Your task to perform on an android device: When I finish a lesson, I want to review my progress on Duolingo since it will inspire me.
Image 1: 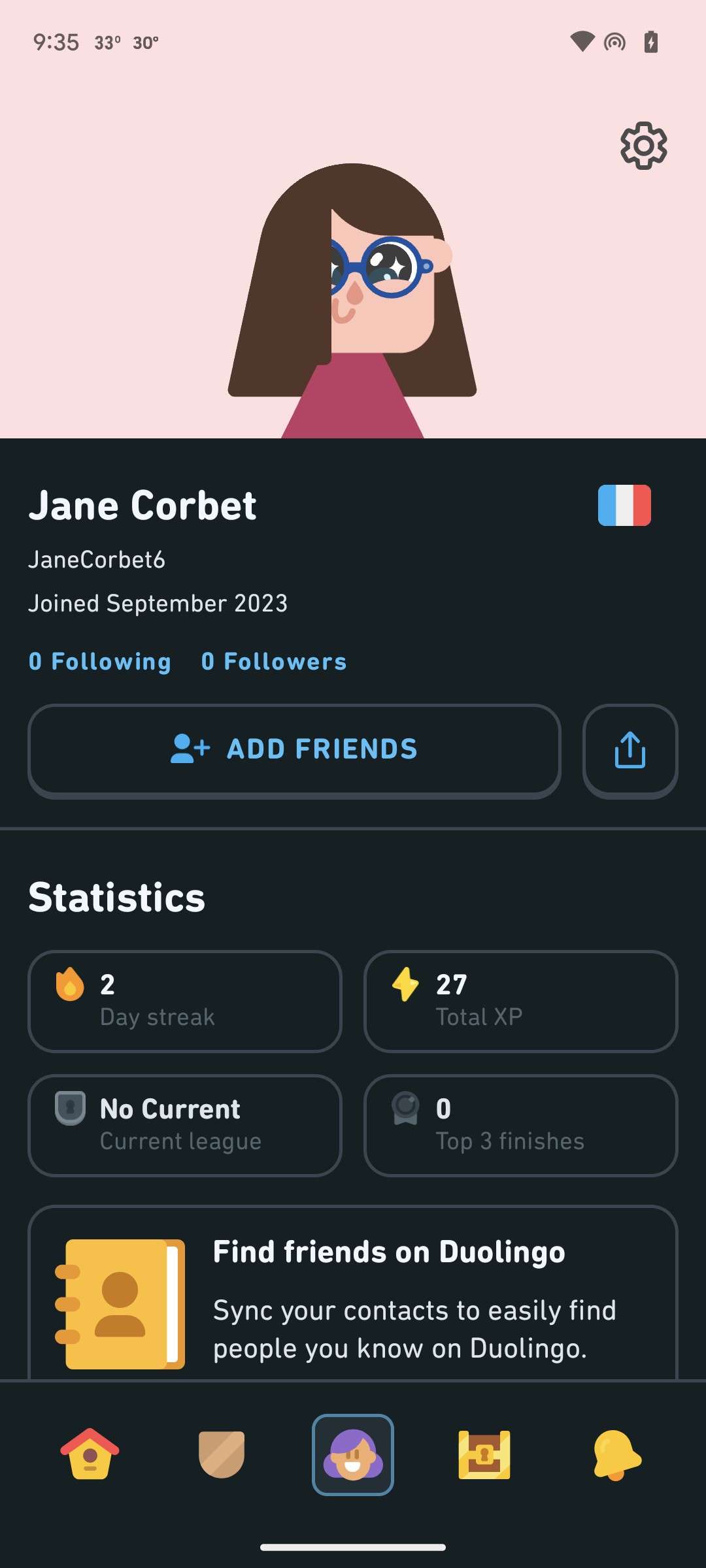
Swipe up to review the progress
Step 1: scroll down